Your task to perform on an android device: I want to search the notes related to the grocery list.
Image 0: 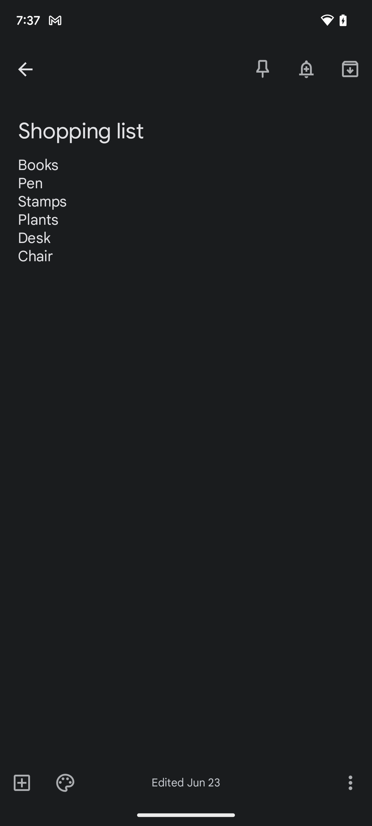
Click on the back button on the top left corner of the screen.
Step 0: click (40, 69)
Image 1: 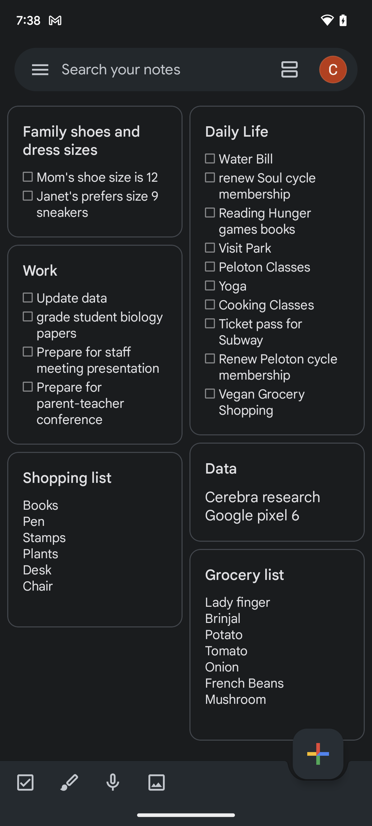
Click on Search your notes on the top of the screen.
Step 1: click (121, 69)
Image 2: 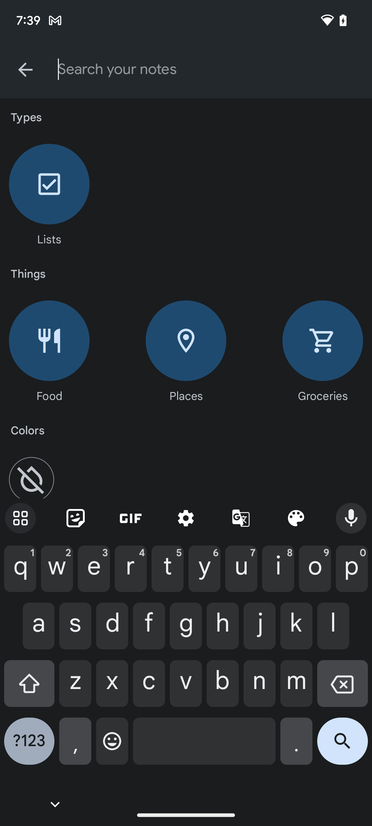
Type Grocery list on the screen.
Step 2: type "Grocery list"